Your task to perform on an android device: To receive a message as soon as the price in the All Currency Converter app reaches the predetermined limit, I want to setup an exchange rate alert for the conversion of 12 USD to KRW.
Image 0: 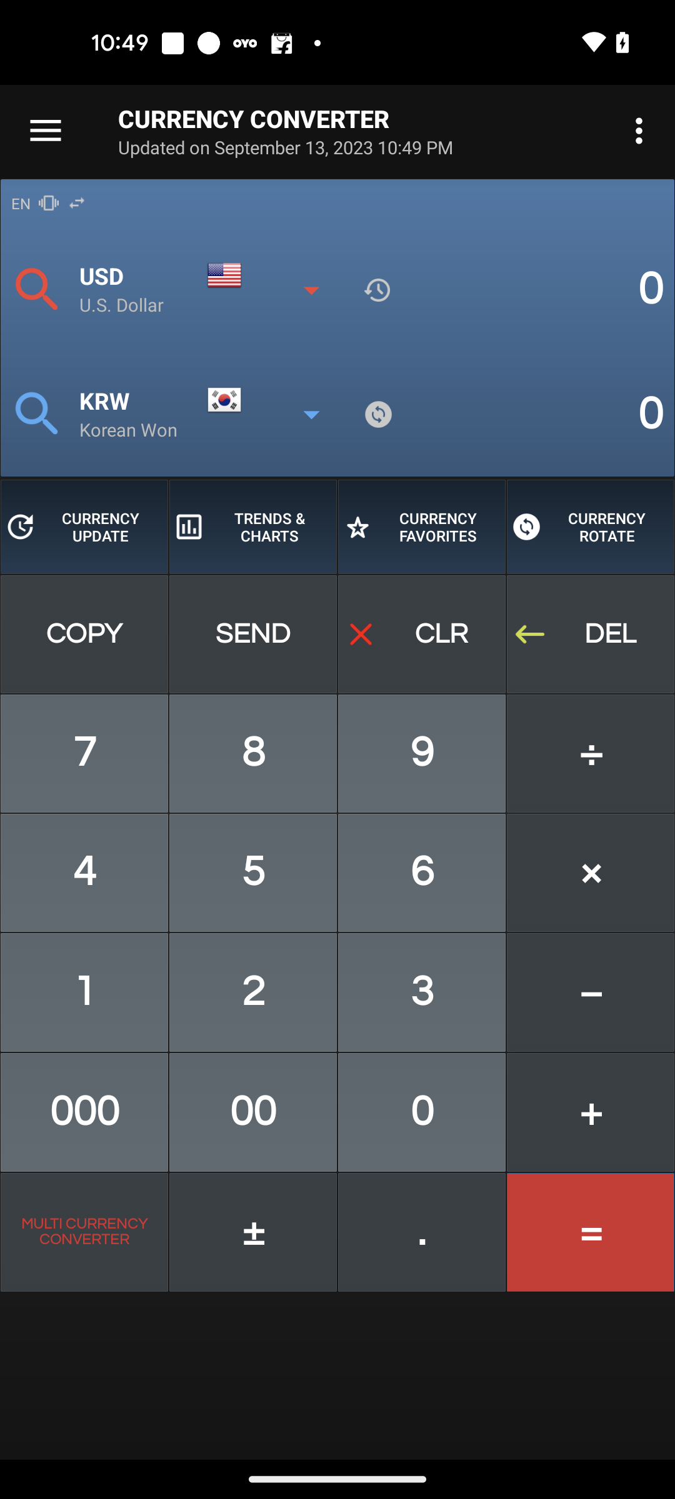
Click on the Menu icon at the top left corner of the screen
Step 0: click (46, 131)
Image 1: 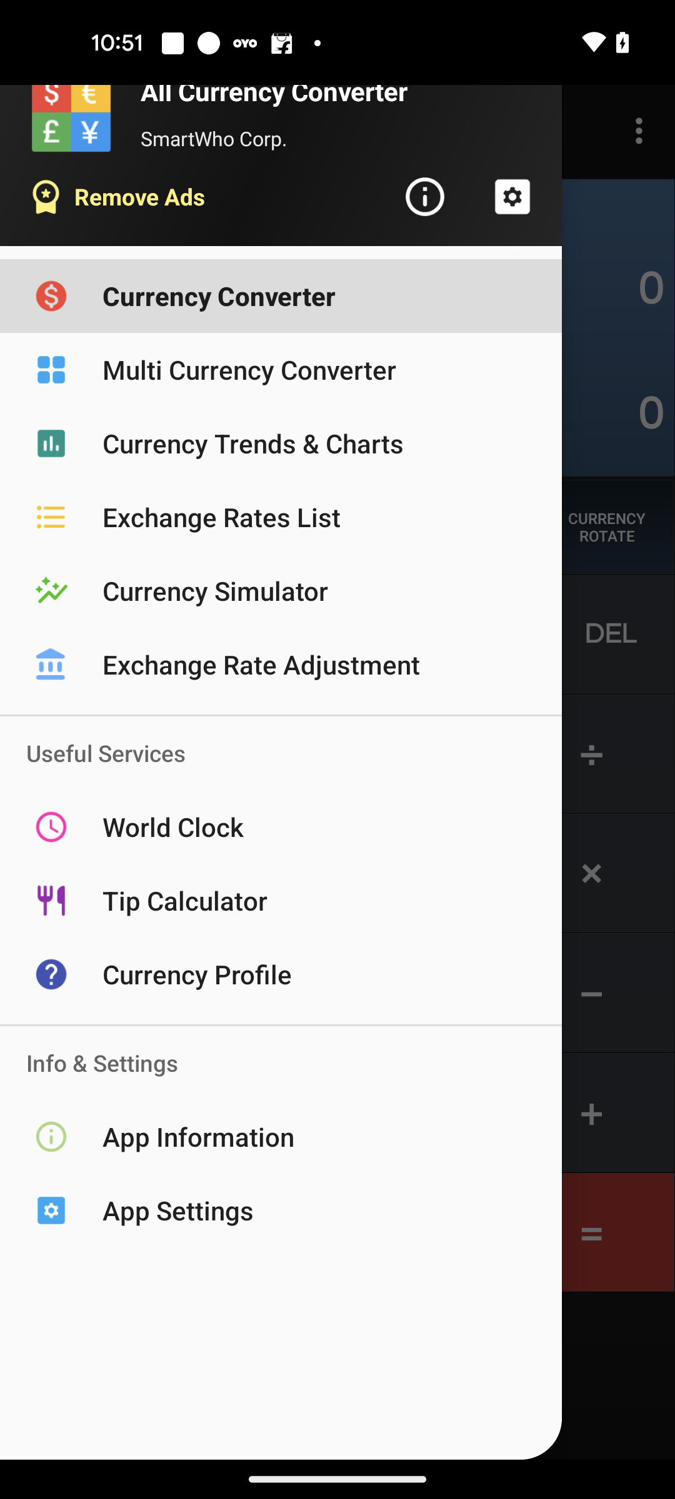
Go to the Exchange rate adjustment option
Step 1: click (253, 634)
Image 2: 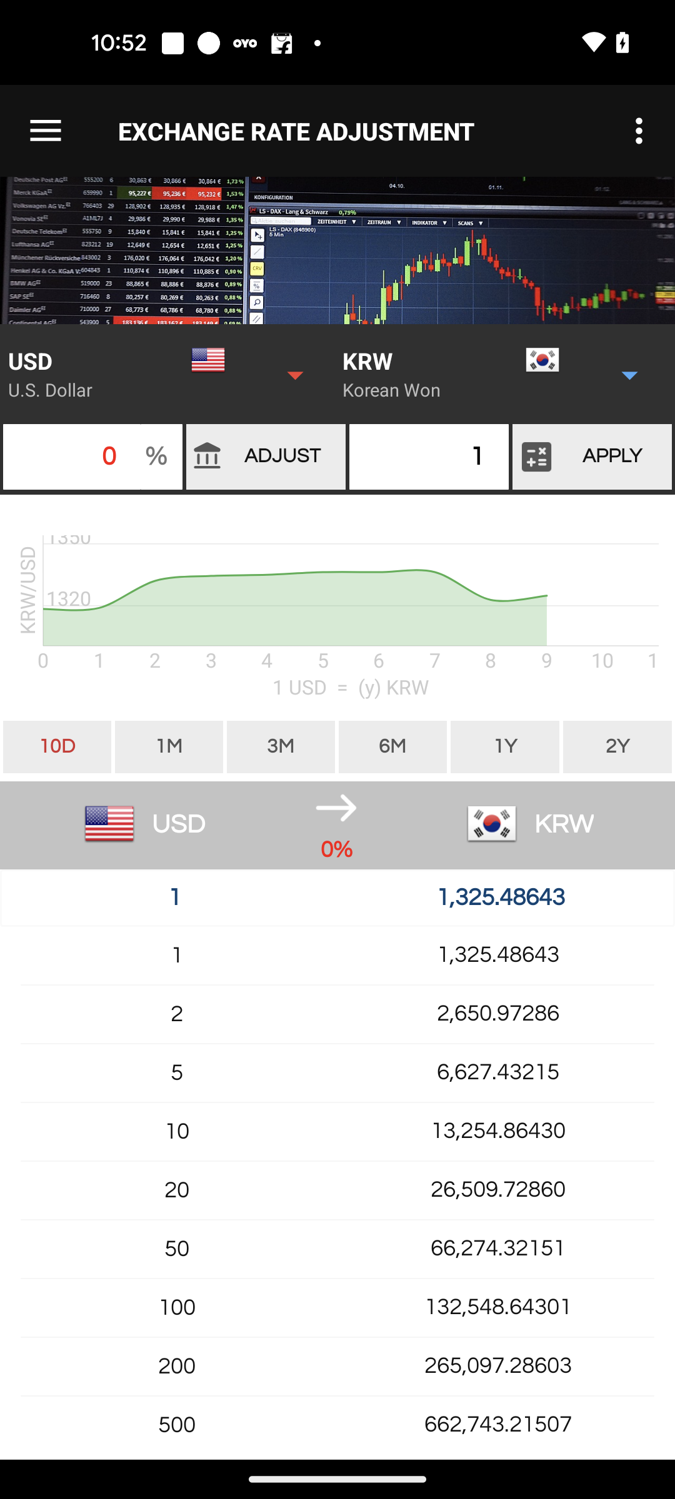
Click on the Text bar under KRW currency
Step 2: click (465, 451)
Image 3: 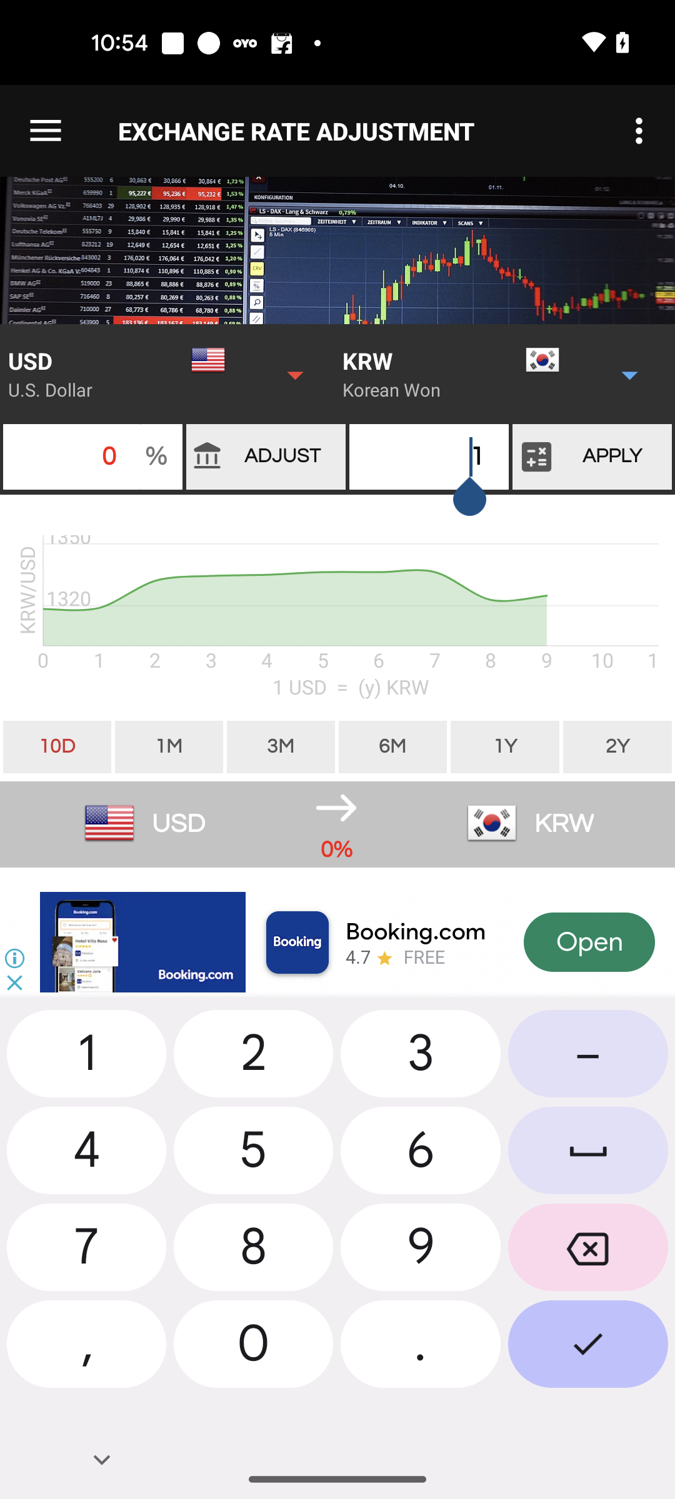
Enter the 12 USD in Text bar
Step 3: click (251, 1049)
Image 4: 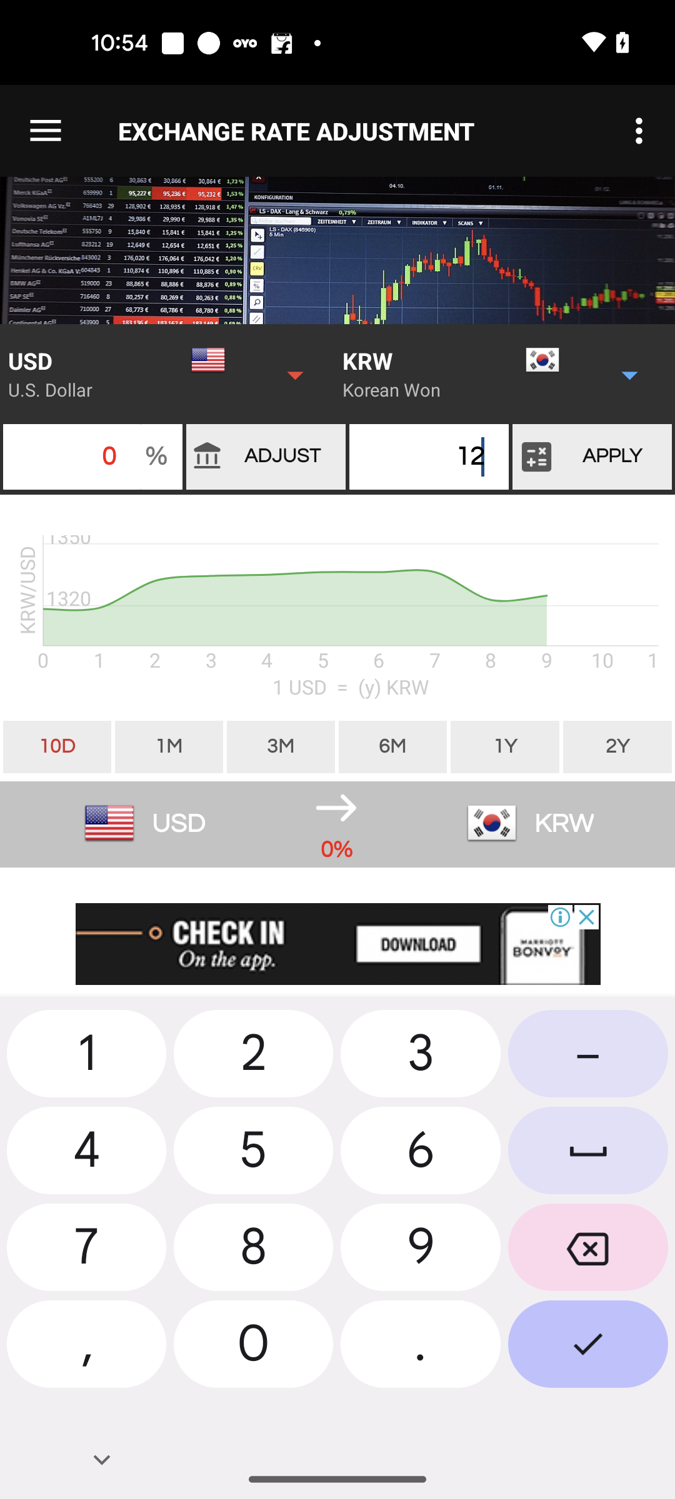
Click on the Apply option
Step 4: click (592, 457)